Your task to perform on an android device: Play the Casta diva by Maria Callas song in the Dailymotion app
Image 0: 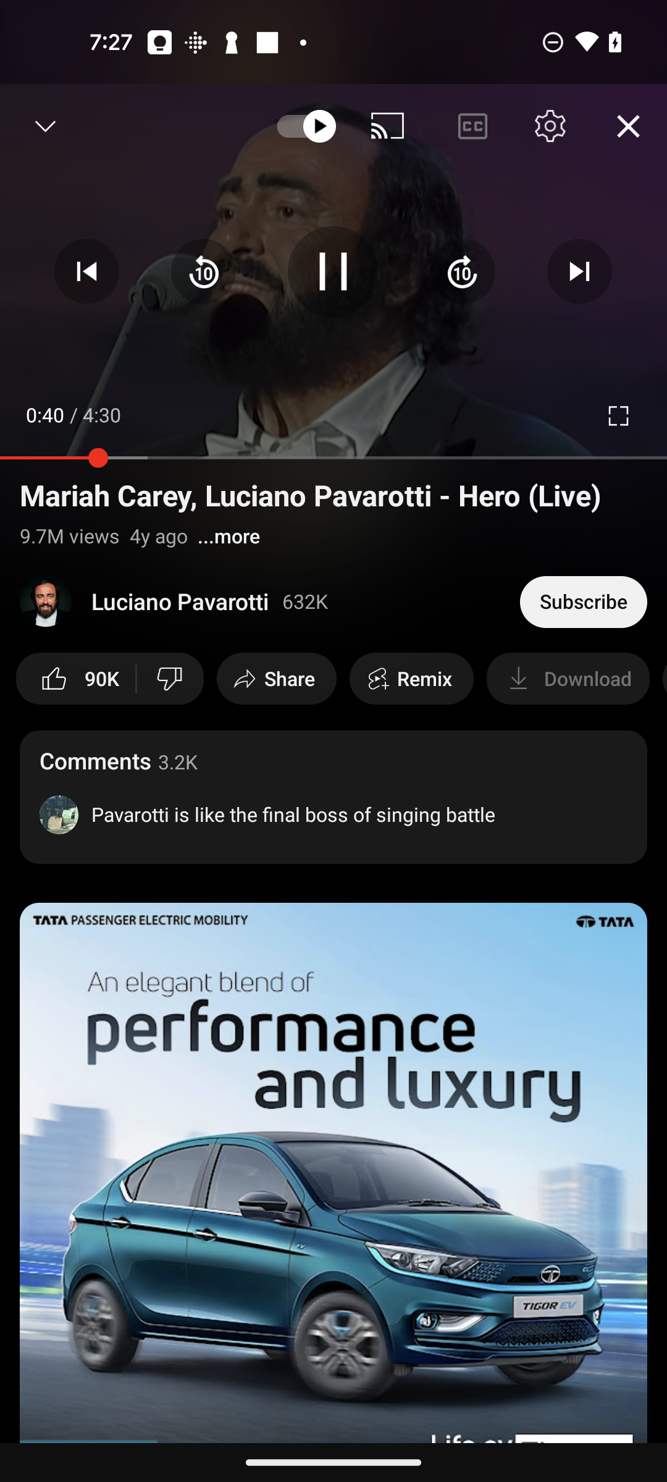
Open the Dailymotion app
Step 0: open app "Dailymotion"
Image 1: 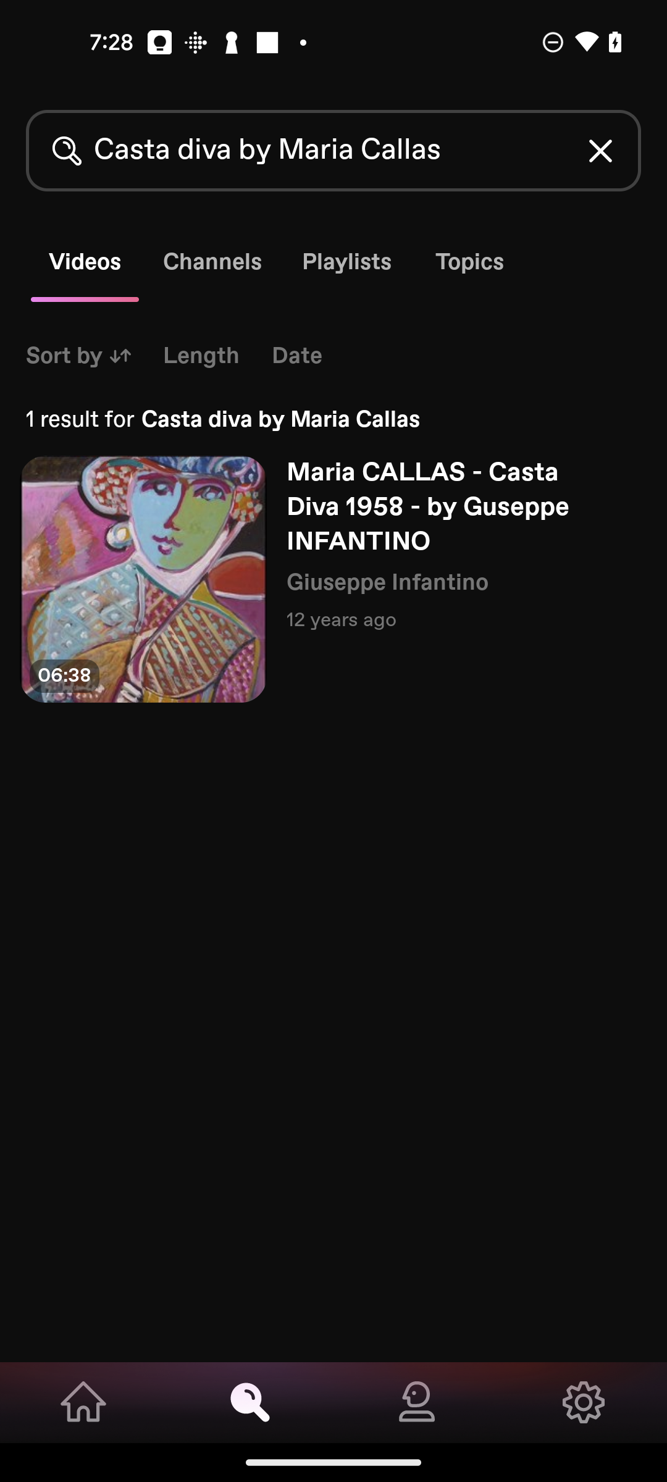
Click on the first search result
Step 1: click (143, 579)
Image 2: 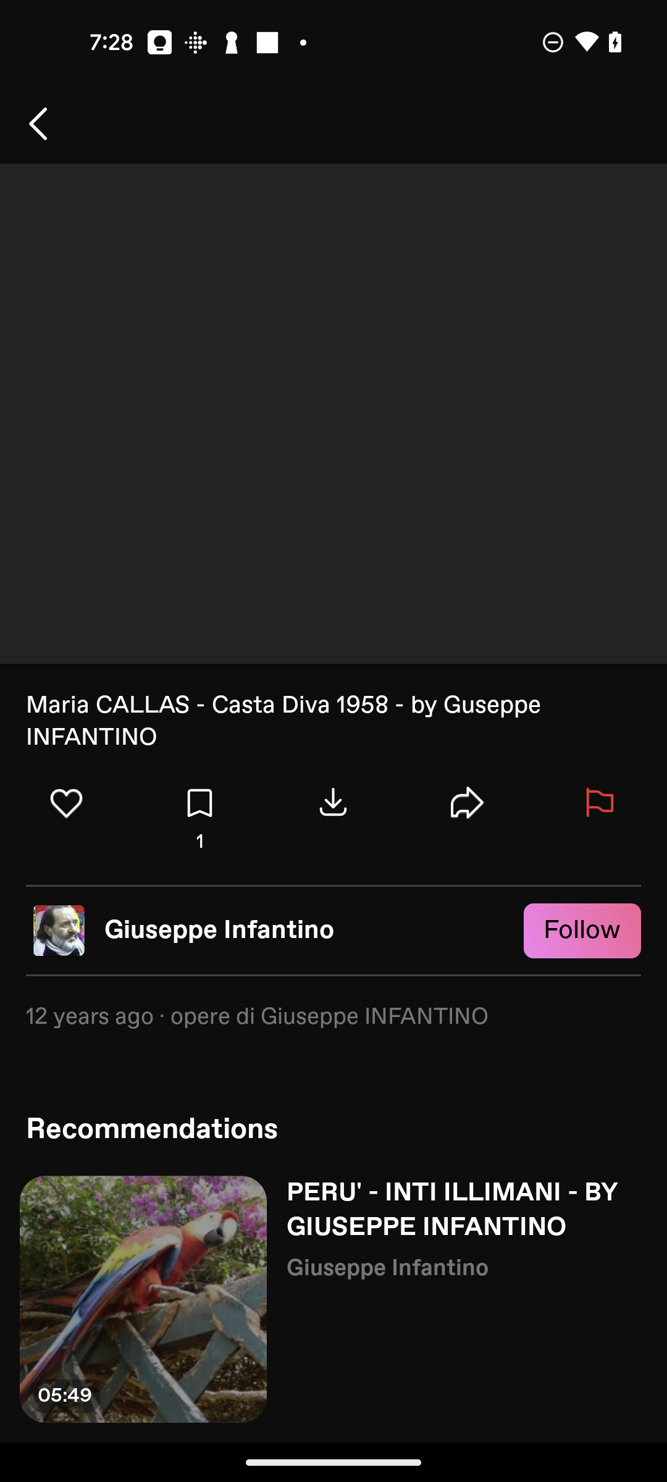
Click on the first search result
Step 2: wait